Your task to perform on an android device: Browse for Luciano Pavarotti songs in the Spotify app.
Image 0: 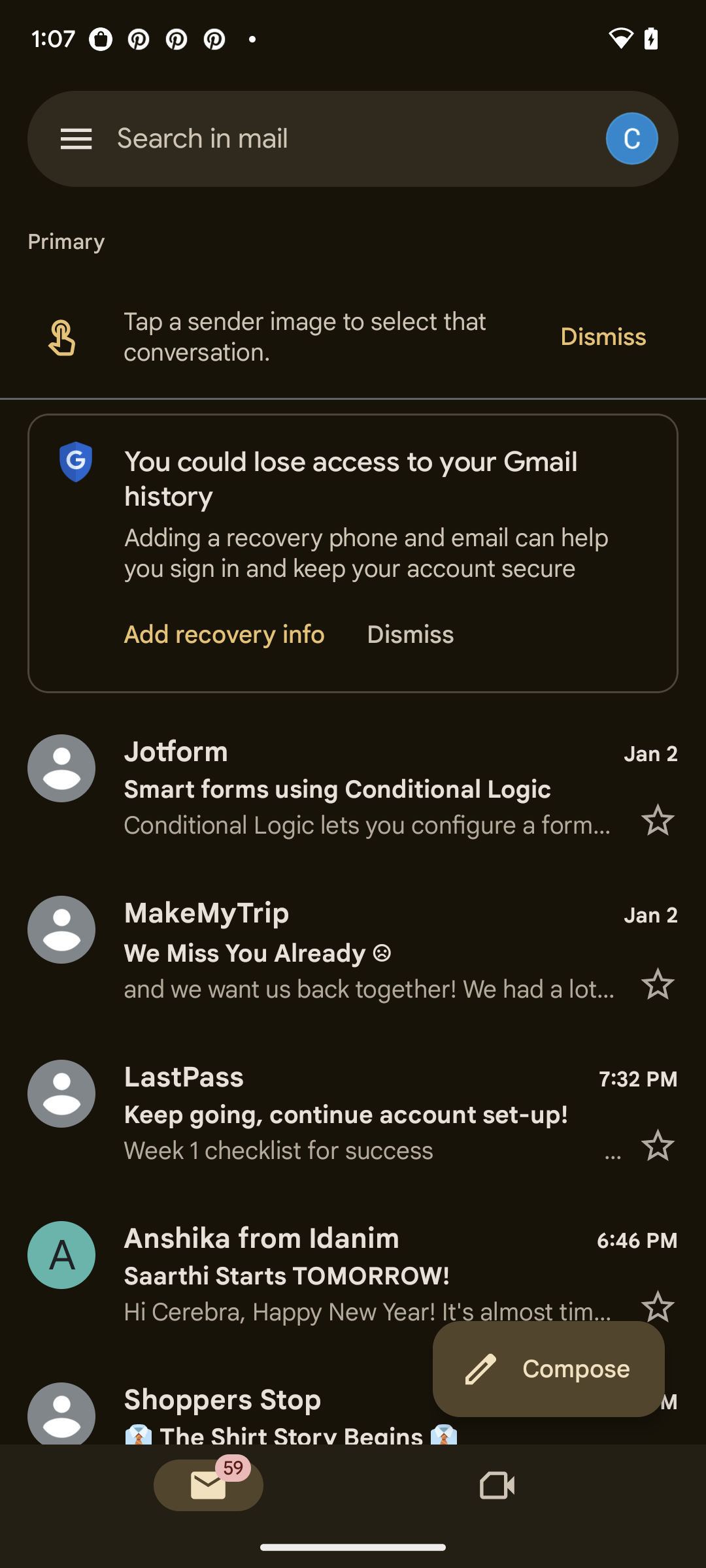
Open the Spotify app.
Step 0: open app "Spotify"
Image 2: 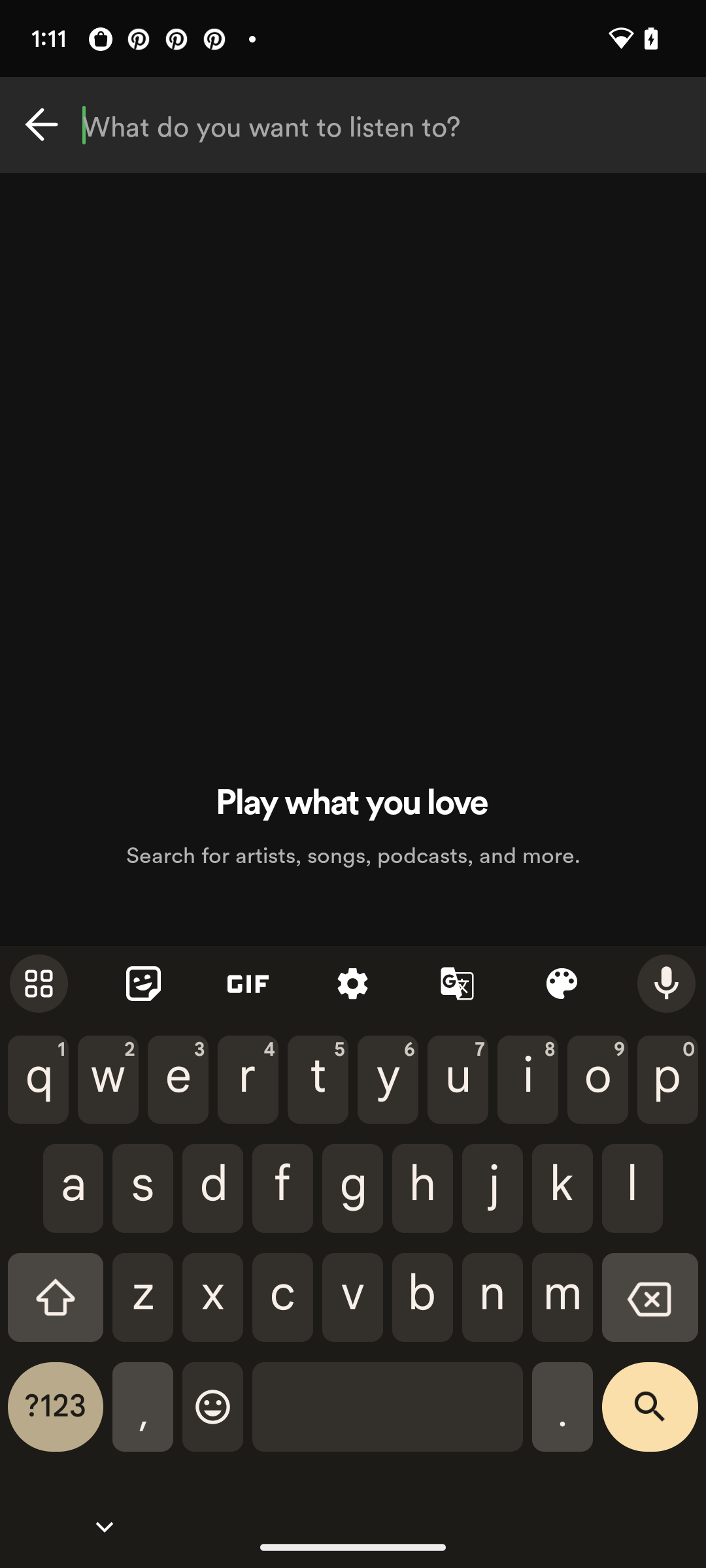
Enter the artist's name.
Step 2: type "Luciano Pavarotti"
Image 3: 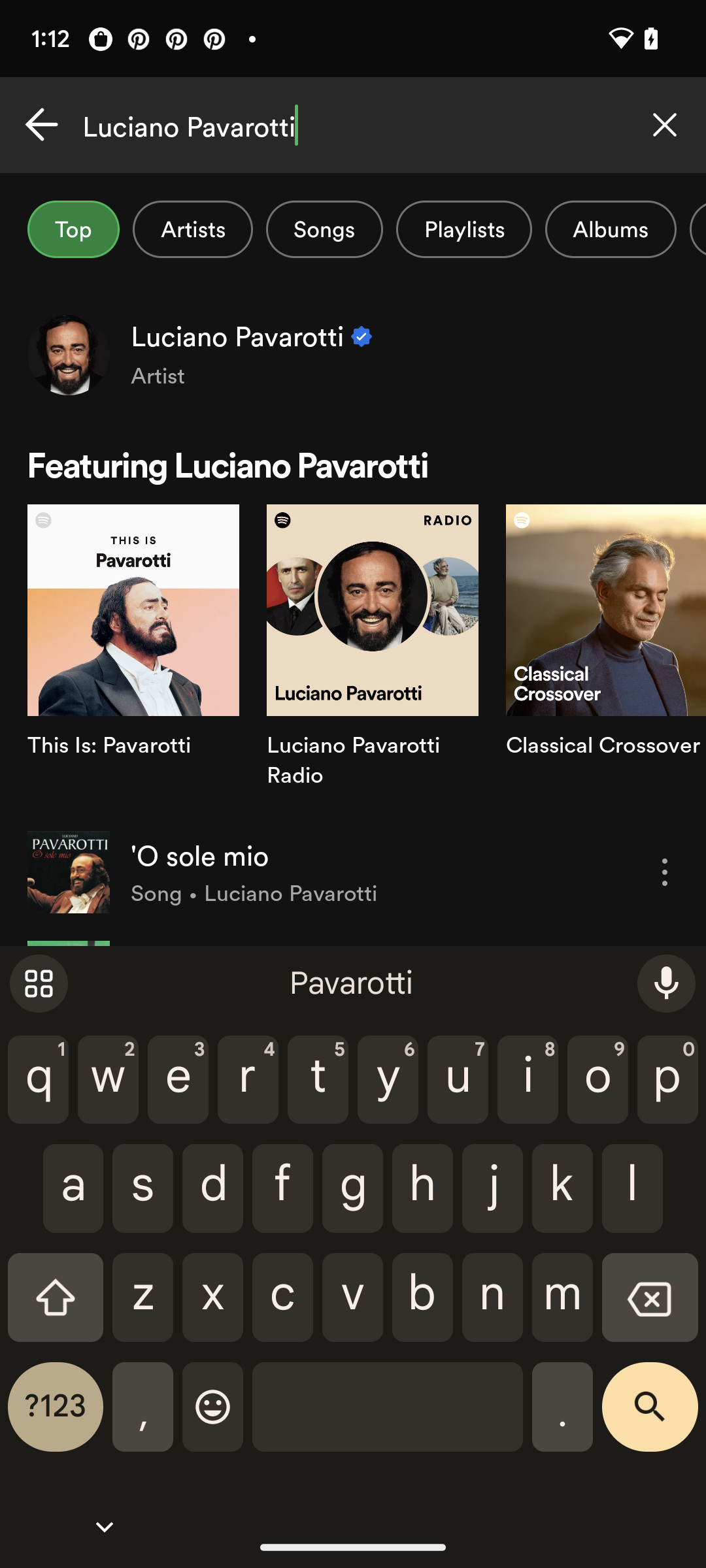
Click on the first option.
Step 3: click (353, 353)
Image 4: 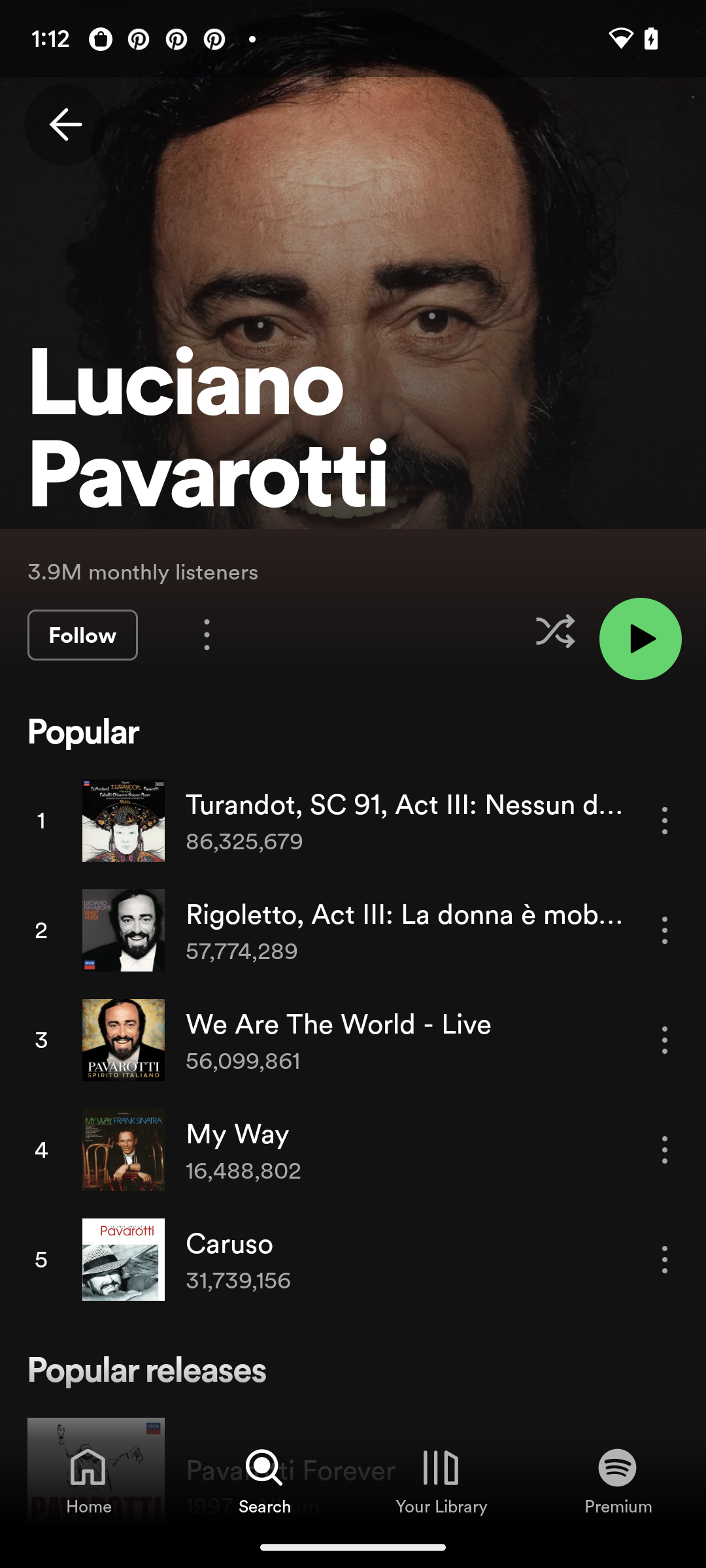
Swipe down to view more songs.
Step 4: scroll down